Your task to perform on an android device: This Crownman Striking Hand Tool Hammer looks good in quality, and I want to add this hammer to my wishlist, so add this Crownman Striking Hand Tool Hammer to my wishlist in the Alibaba.com app.
Image 0: 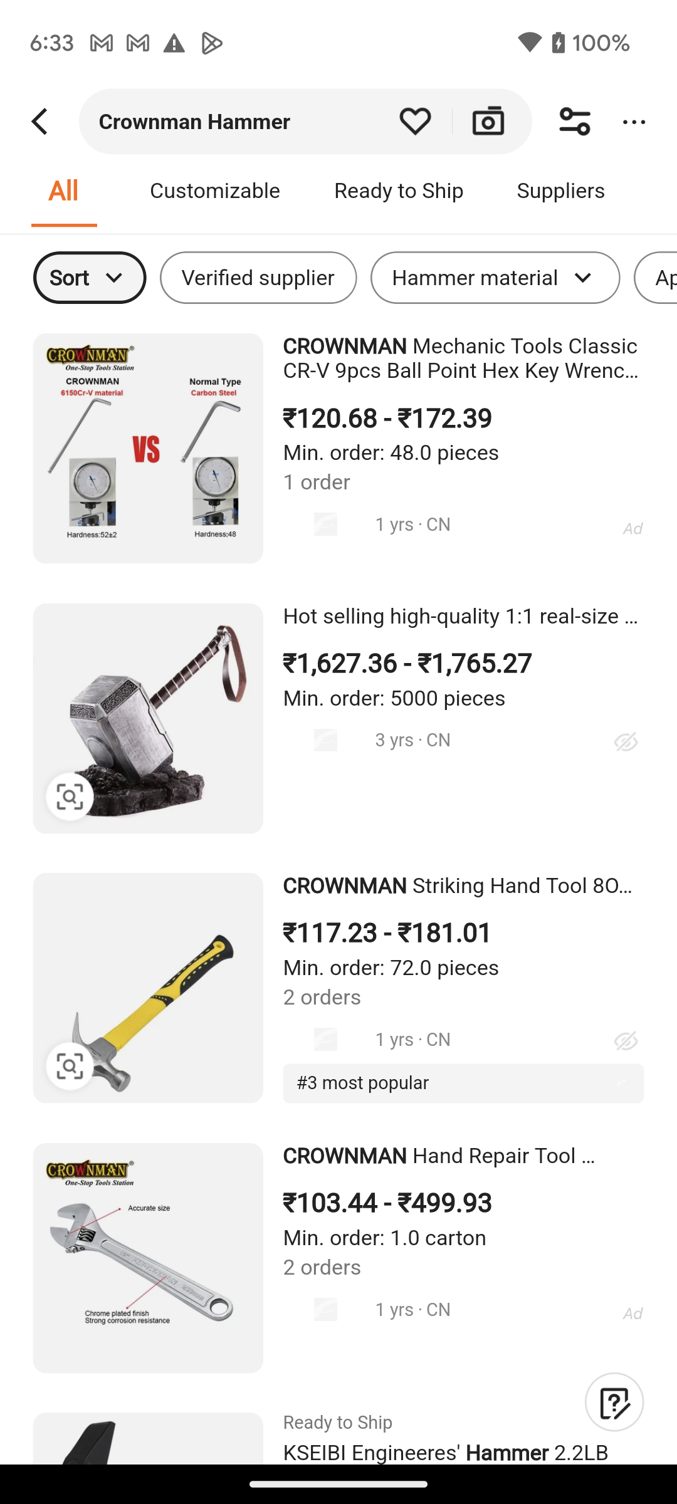
Click on the Crownman Striking Hand Tool Hammer to view the add to wishlist option.
Step 0: click (363, 890)
Image 1: 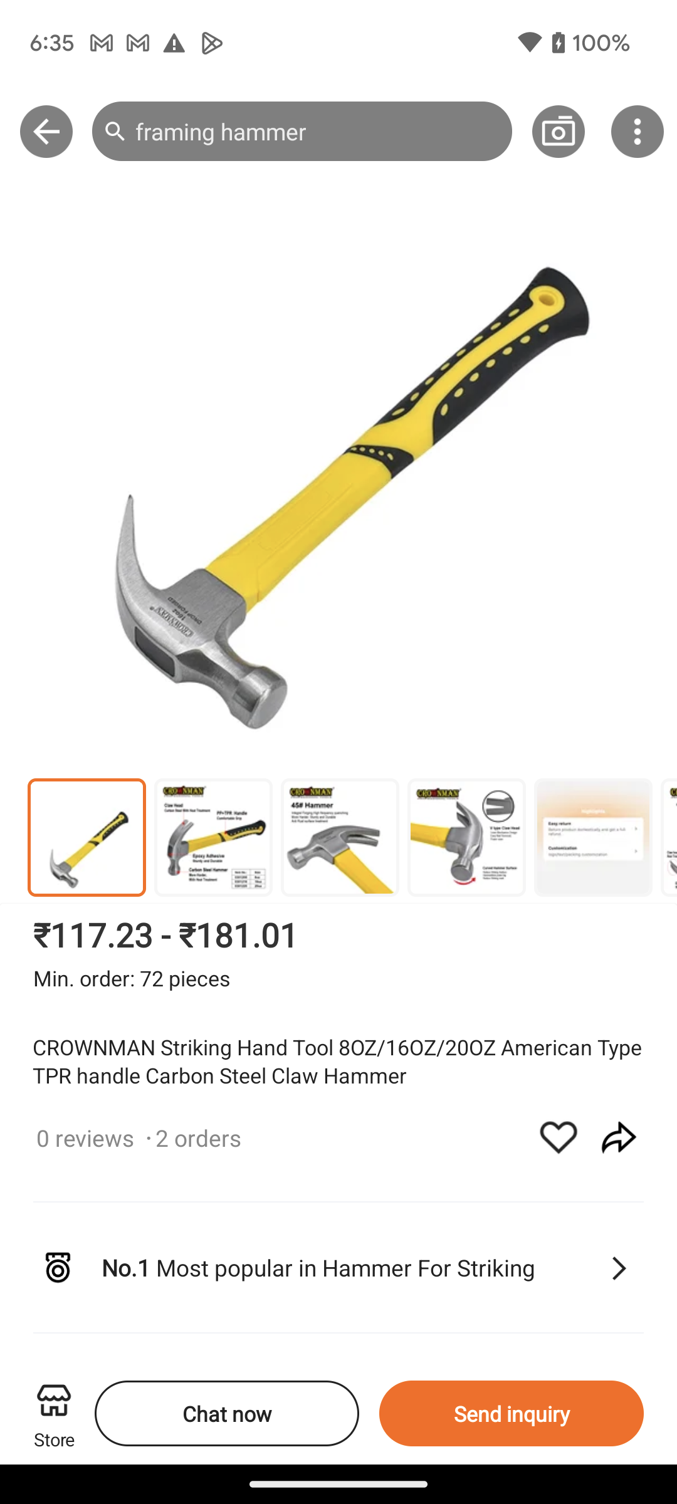
Click on the heart icon to add this hammer to my wishlist.
Step 1: click (558, 1137)